Your task to perform on an android device: In the Amazon app, I want to Add Machinist Hammer to my wishlist because I need to fix some furniture.
Image 0: 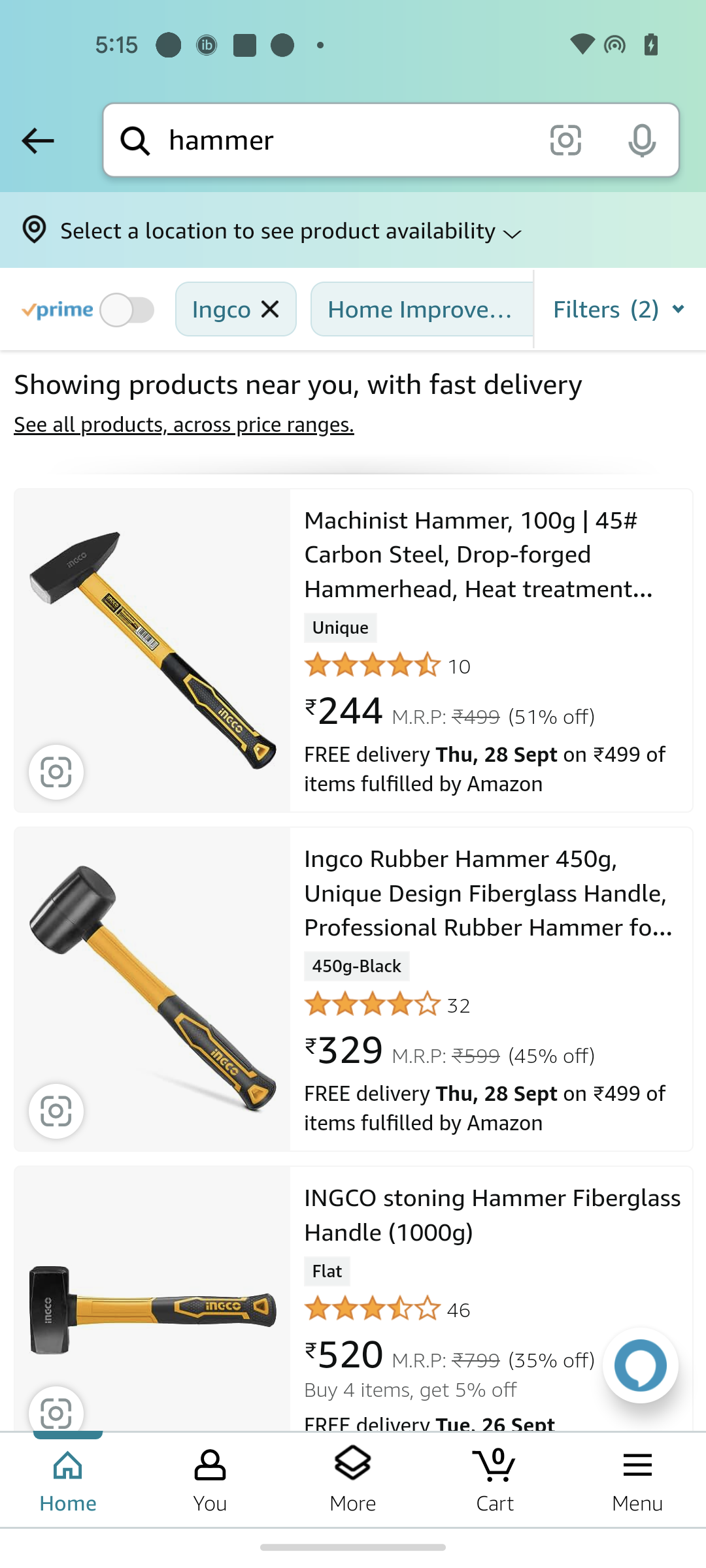
Open the Machinist  Hammer product
Step 0: click (492, 553)
Image 1: 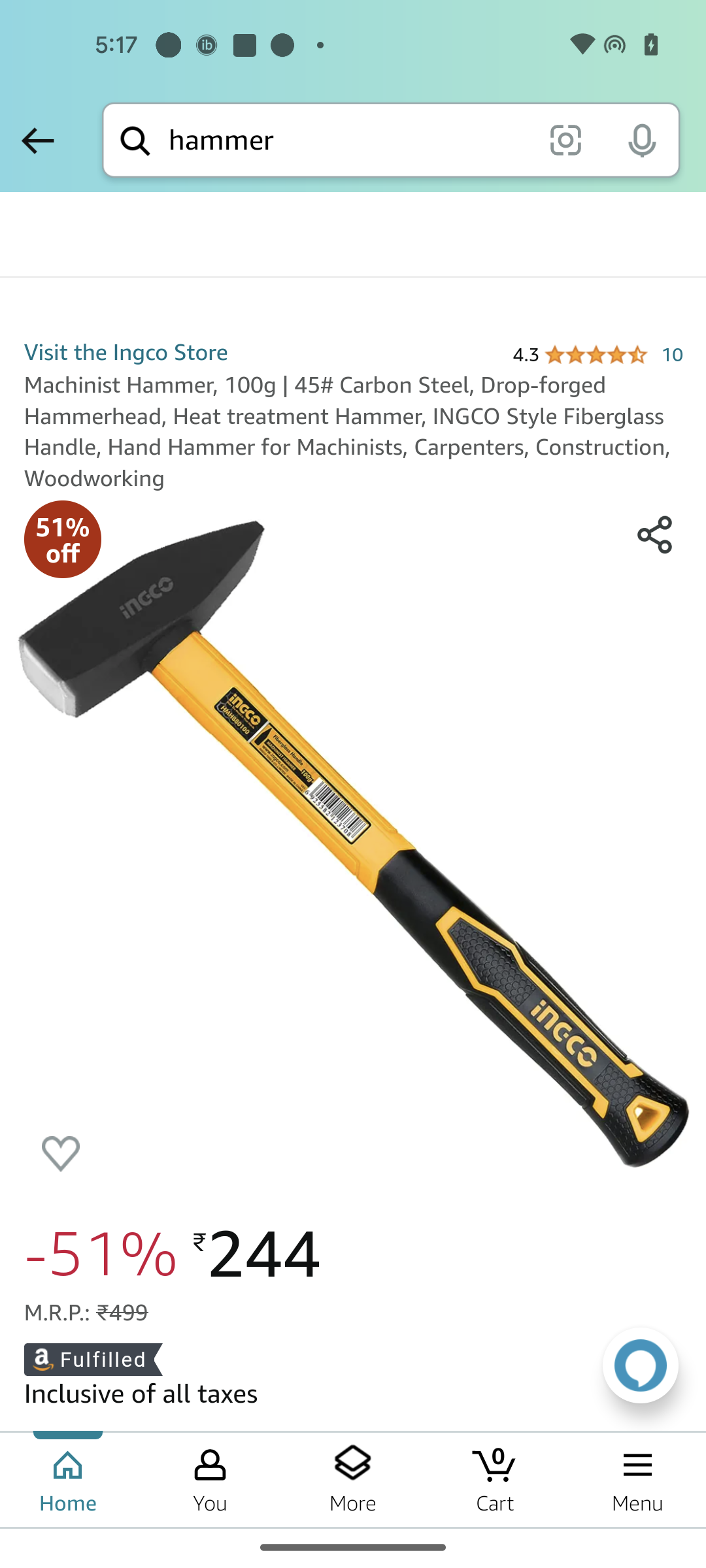
Swipe up to view add to Wishlist option
Step 1: scroll down
Image 2: 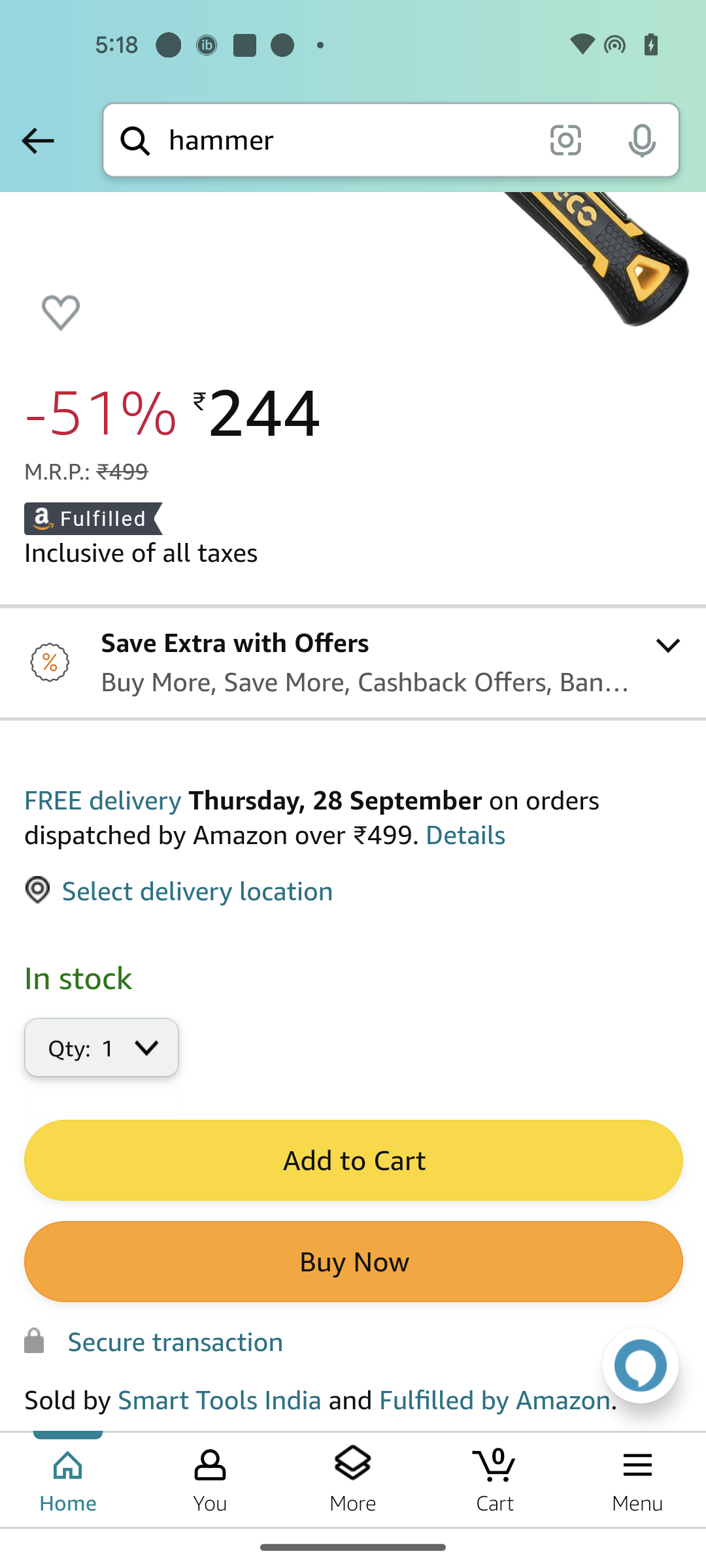
Swipe up to view add to Wishlist option
Step 2: scroll down
Image 3: 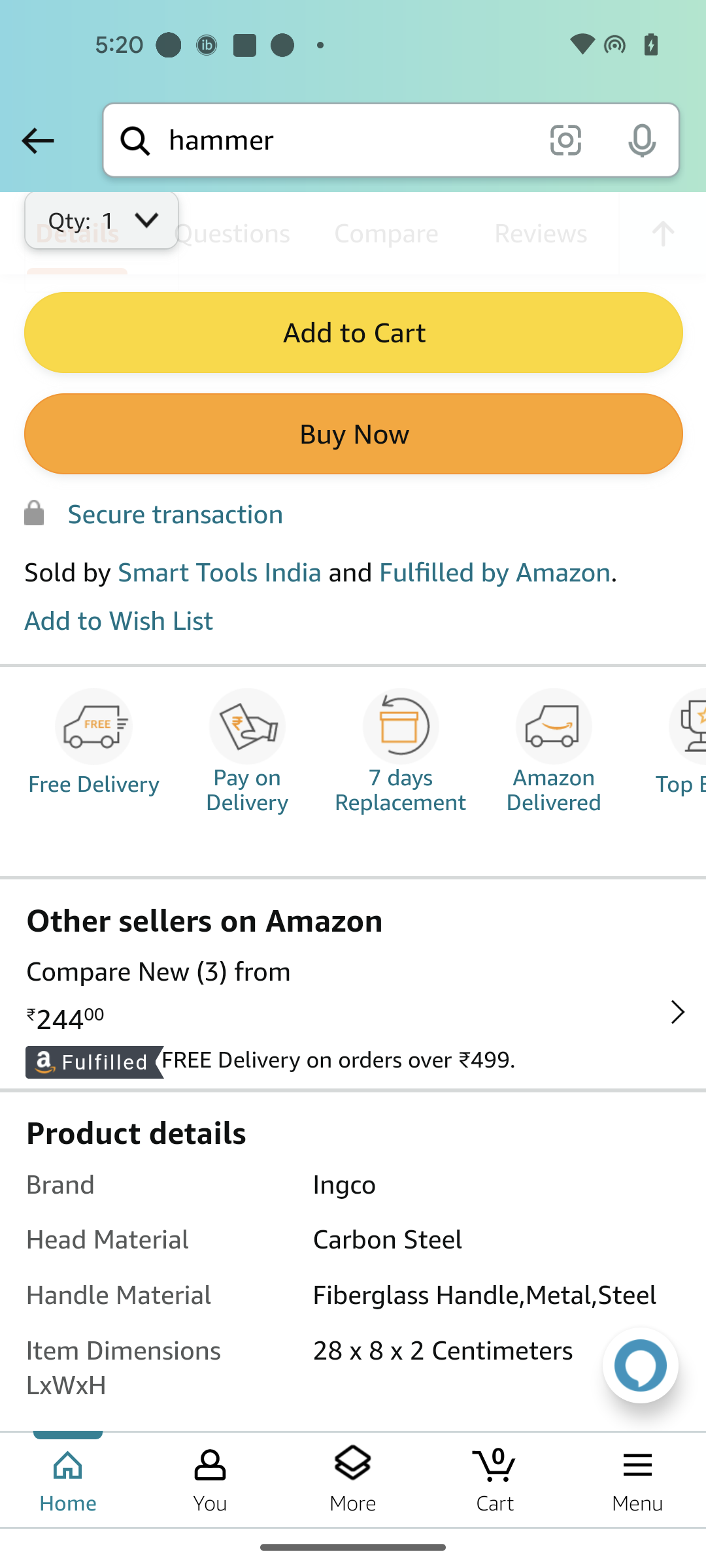
Swipe down
Step 3: scroll up
Image 4: 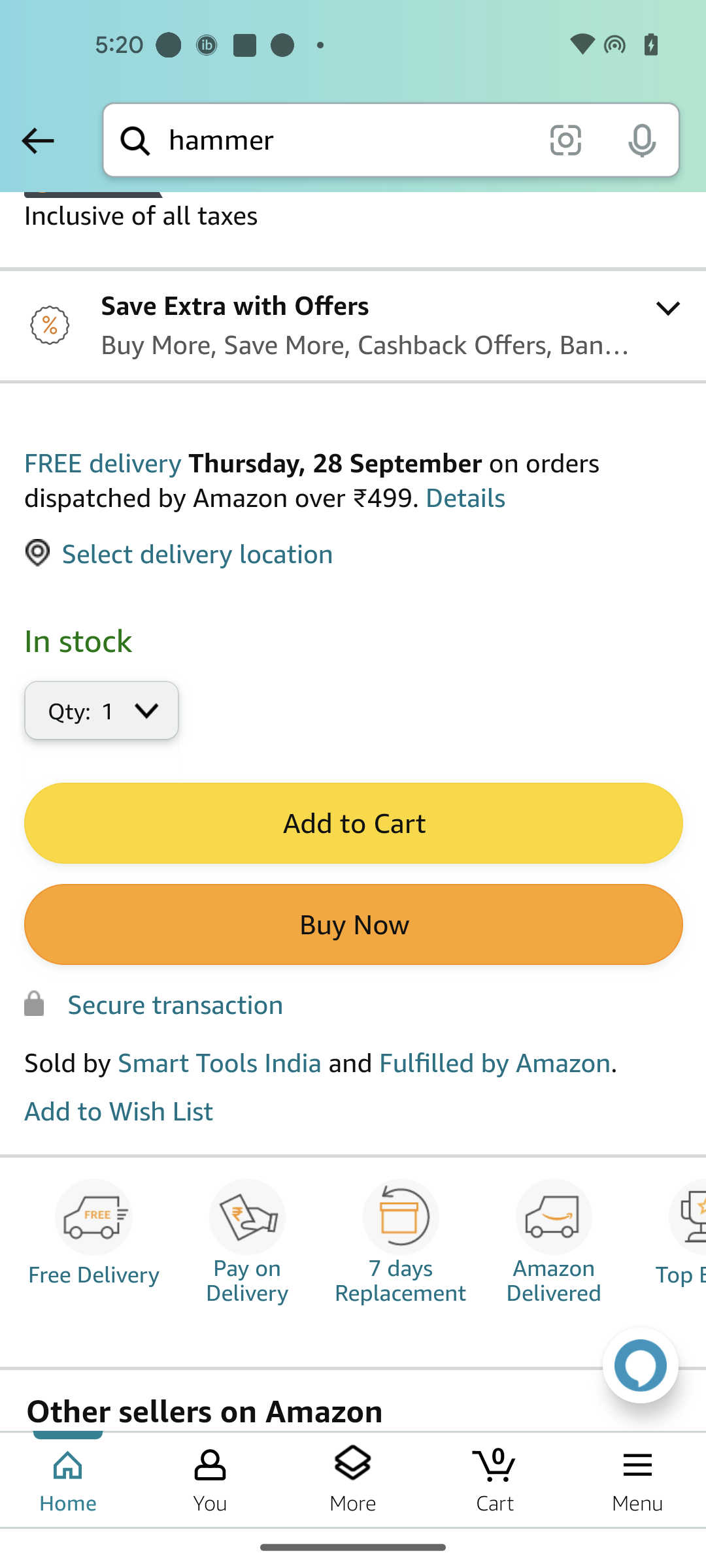
Swipe down
Step 4: scroll up
Image 5: 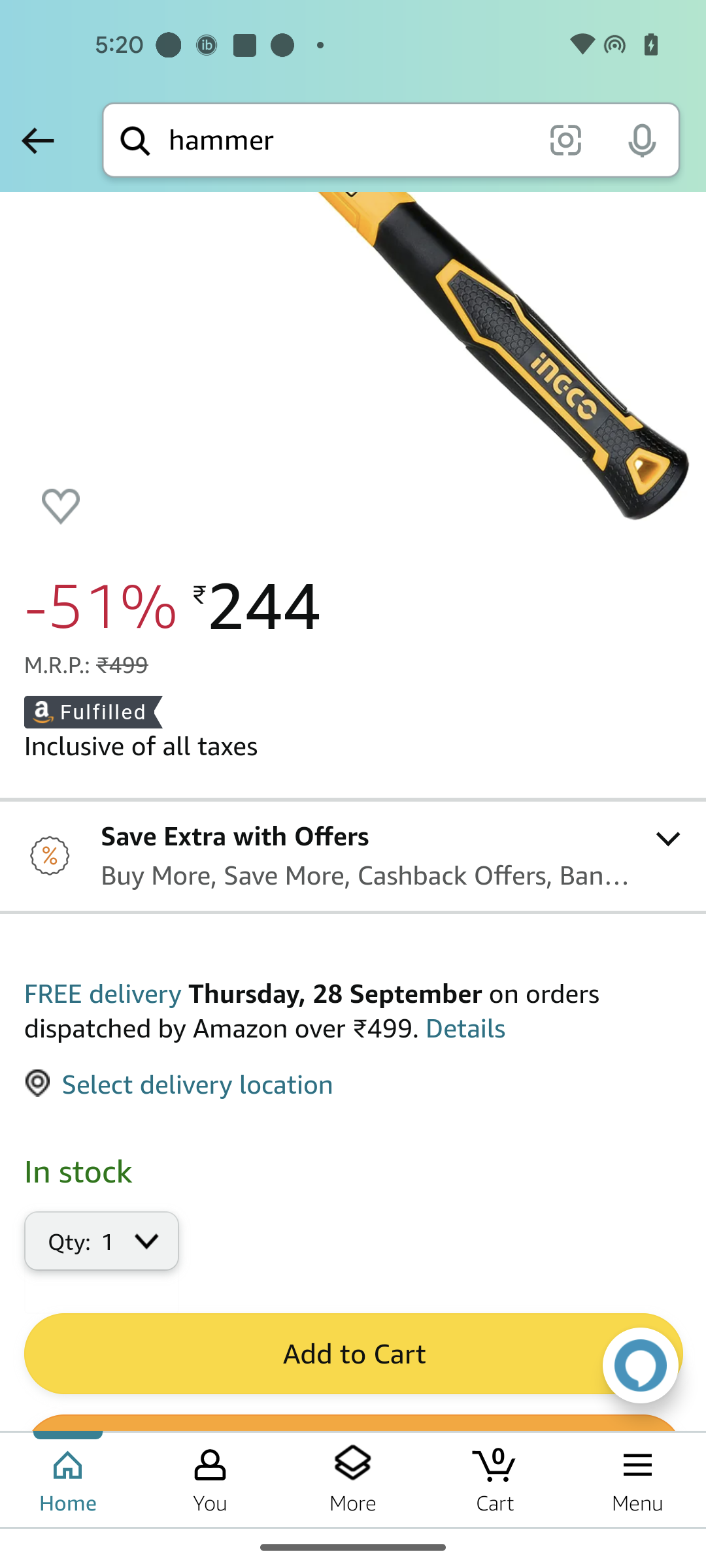
Click on the Heart icon to add this product to my wishlist
Step 5: click (61, 507)